Your task to perform on an android device: I want to search for a flight from Knoxville to Hawaii.
Image 0: 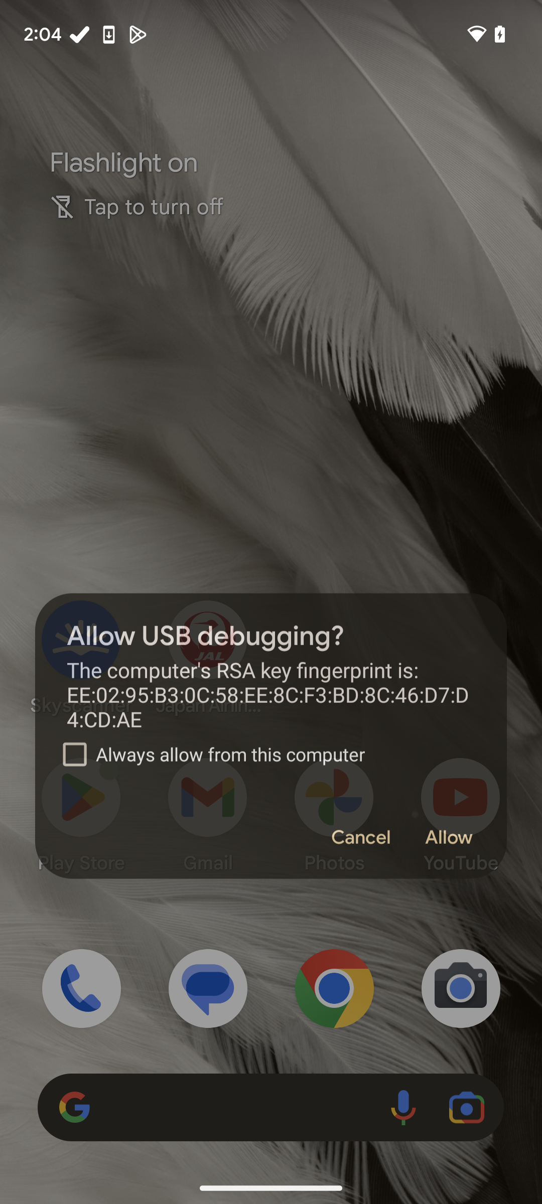
Open Hopper app.
Step 0: open app "Hopper"
Image 1: 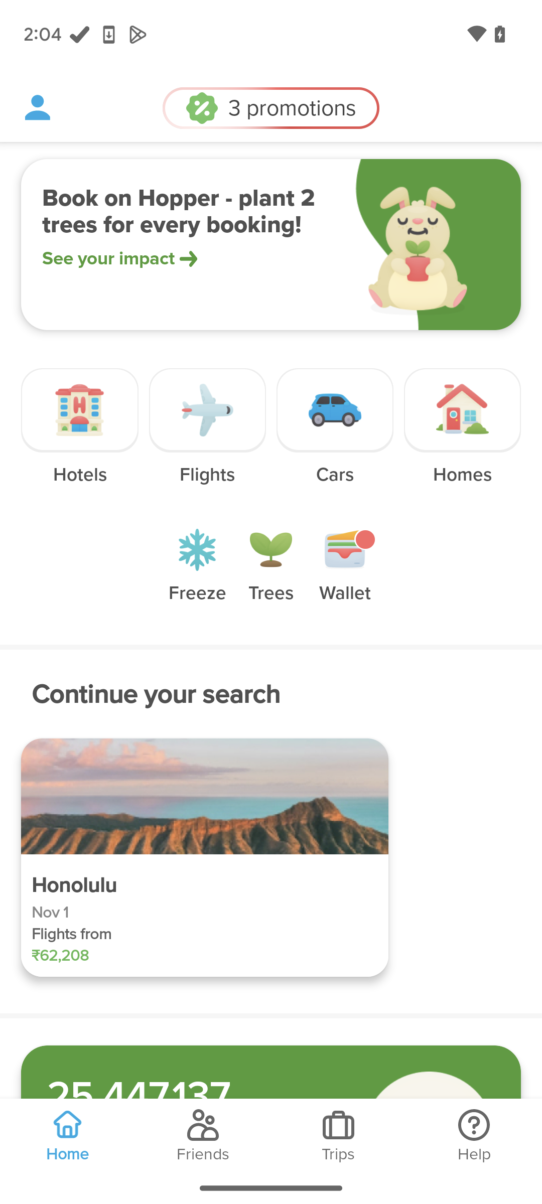
Click on Flights.
Step 1: click (189, 411)
Image 2: 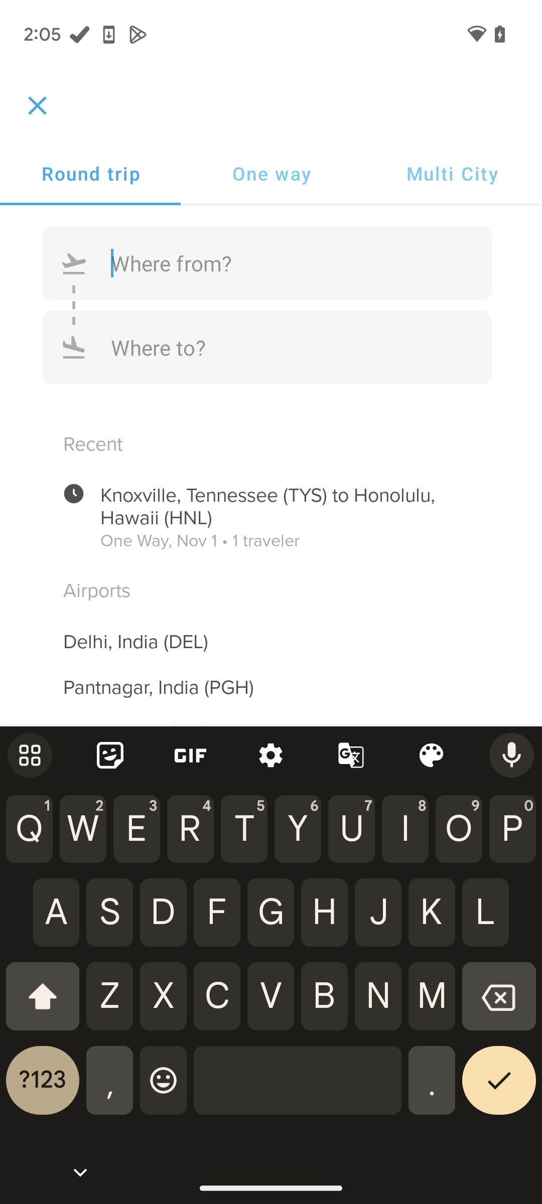
Click on One-way.
Step 2: click (271, 173)
Image 3: 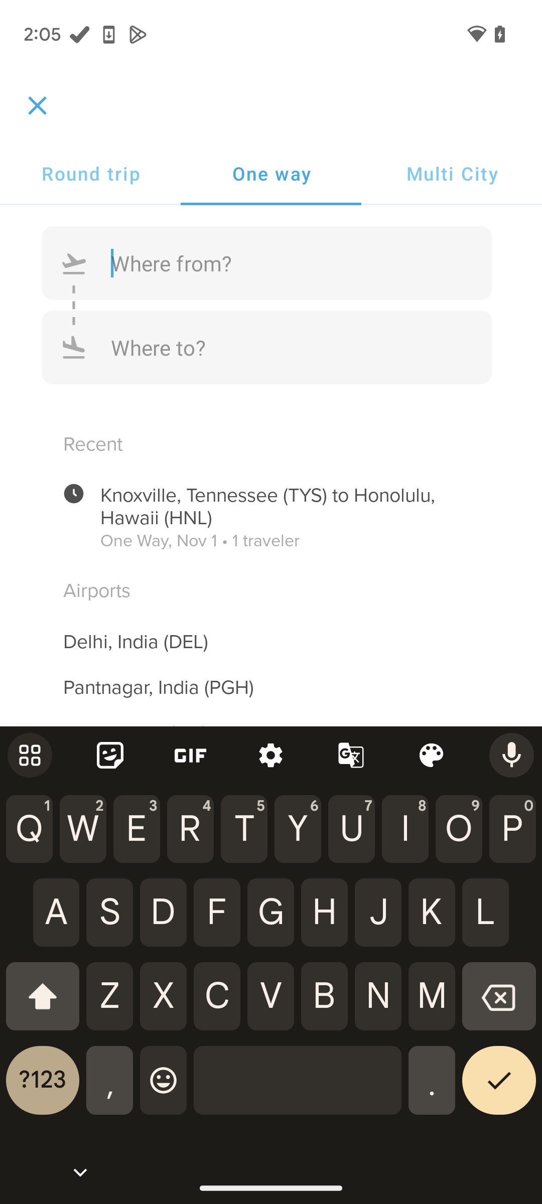
Type Knoxville.
Step 3: type "Knoxville."
Image 4: 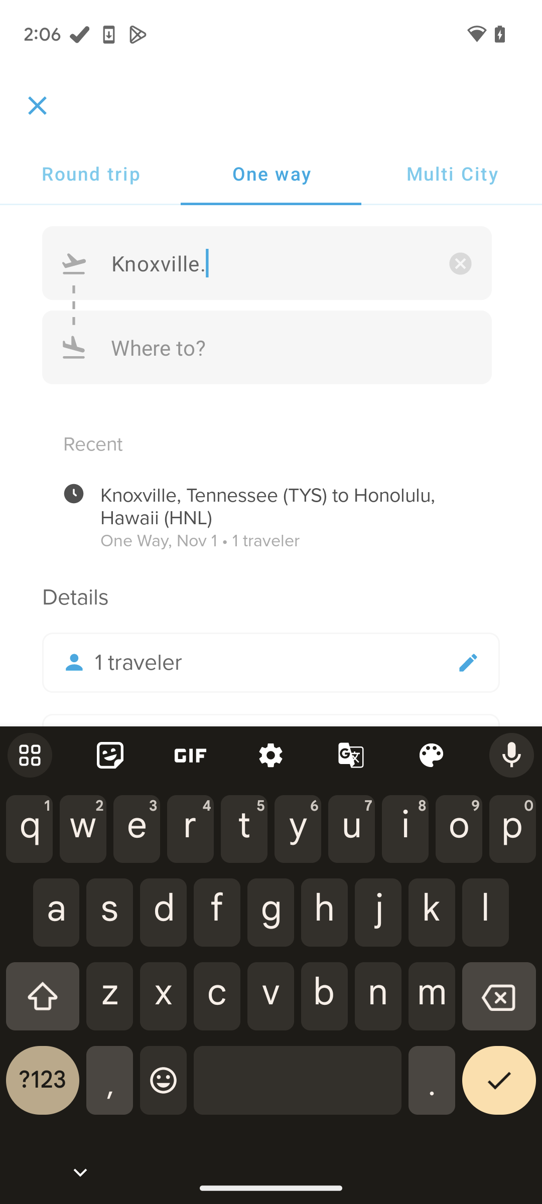
Type Knoxville.
Step 4: type "Knoxville"
Image 5: 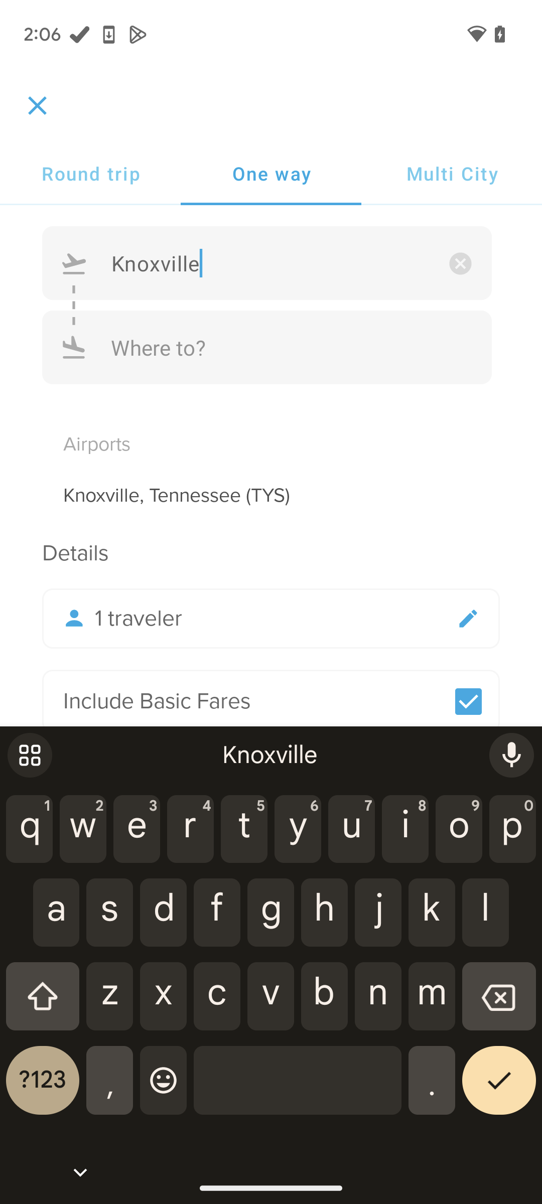
Select Knoxville
Step 5: click (270, 495)
Image 6: 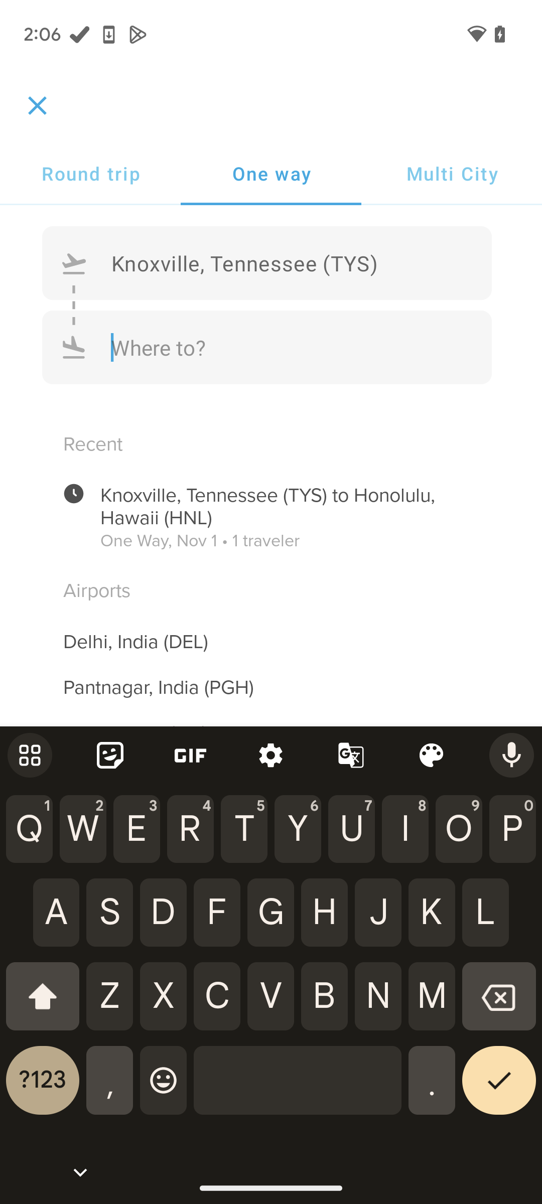
Type Hawaii
Step 6: type "Hawaii"
Image 7: 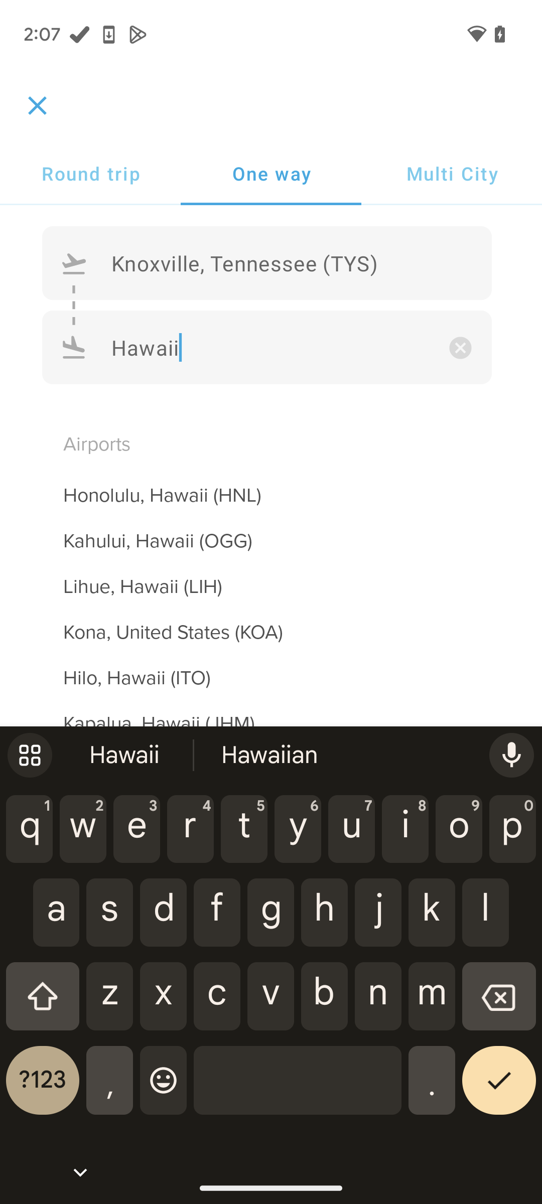
Select honolulu
Step 7: click (270, 487)
Image 8: 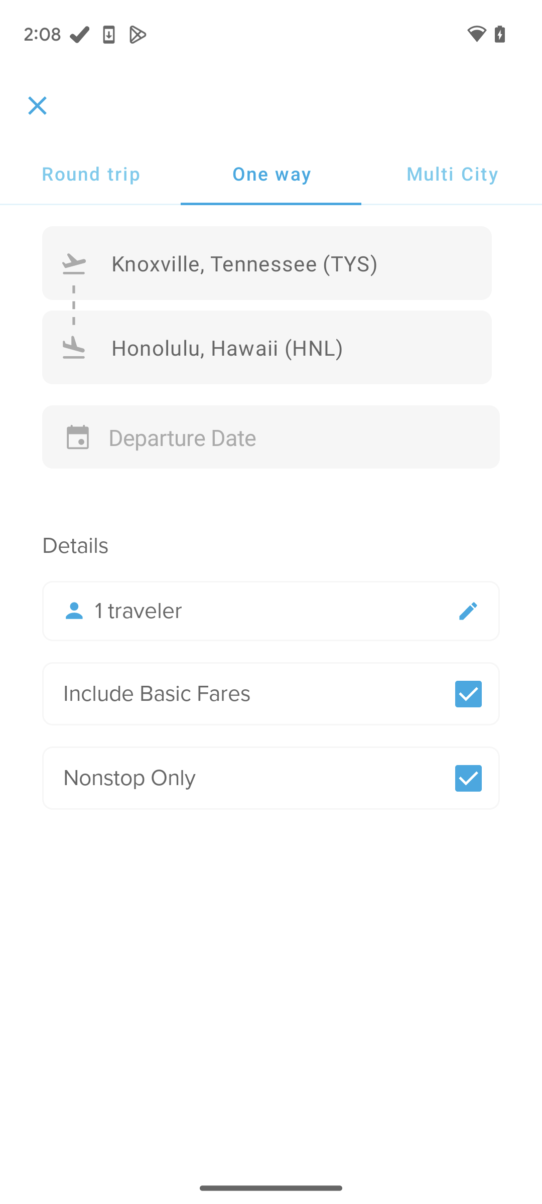
Click on departure date
Step 8: click (246, 465)
Image 9: 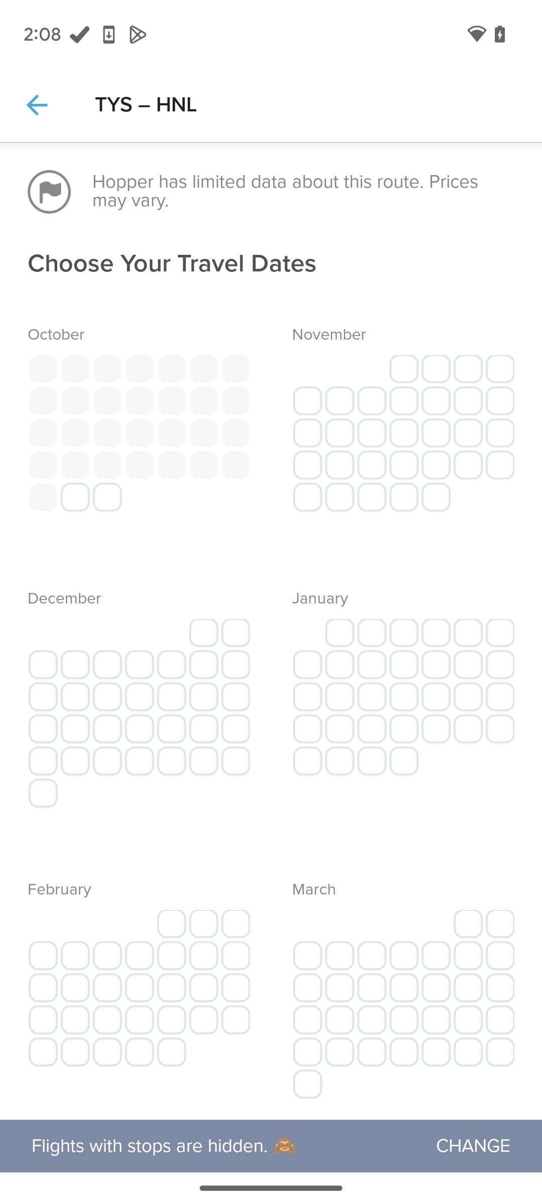
Click on departure date
Step 9: click (453, 357)
Image 10: 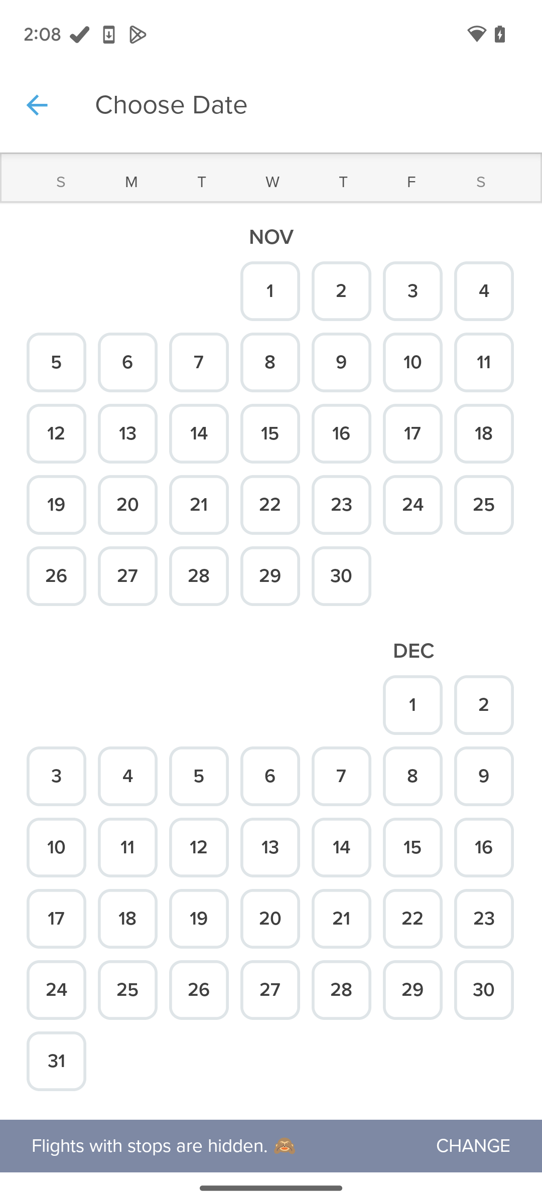
Click on departure date
Step 10: click (271, 409)
Image 11: 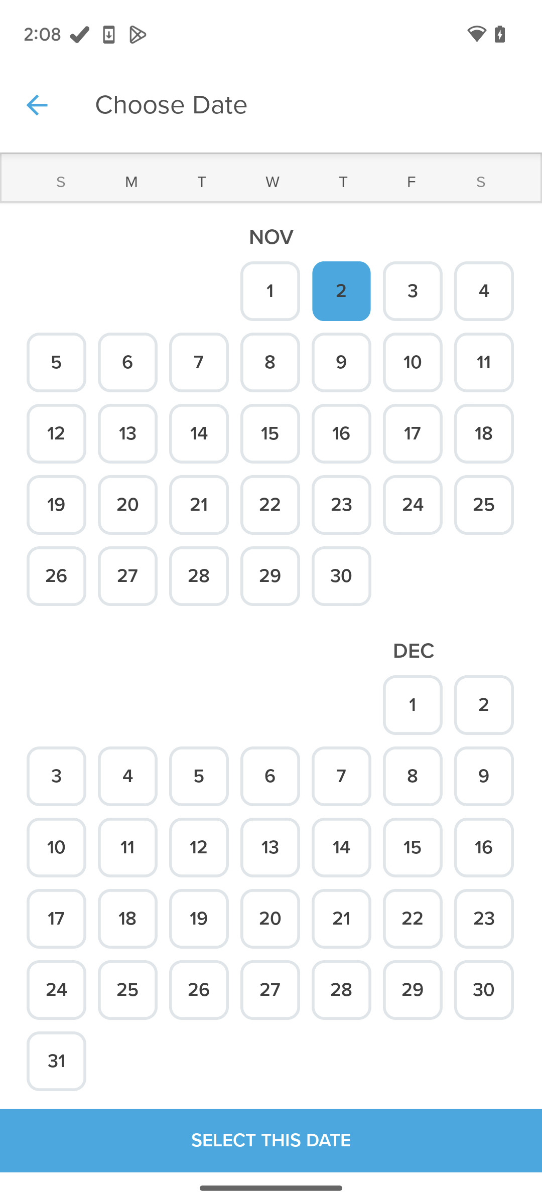
Click on Select this date.
Step 11: click (210, 1142)
Image 12: 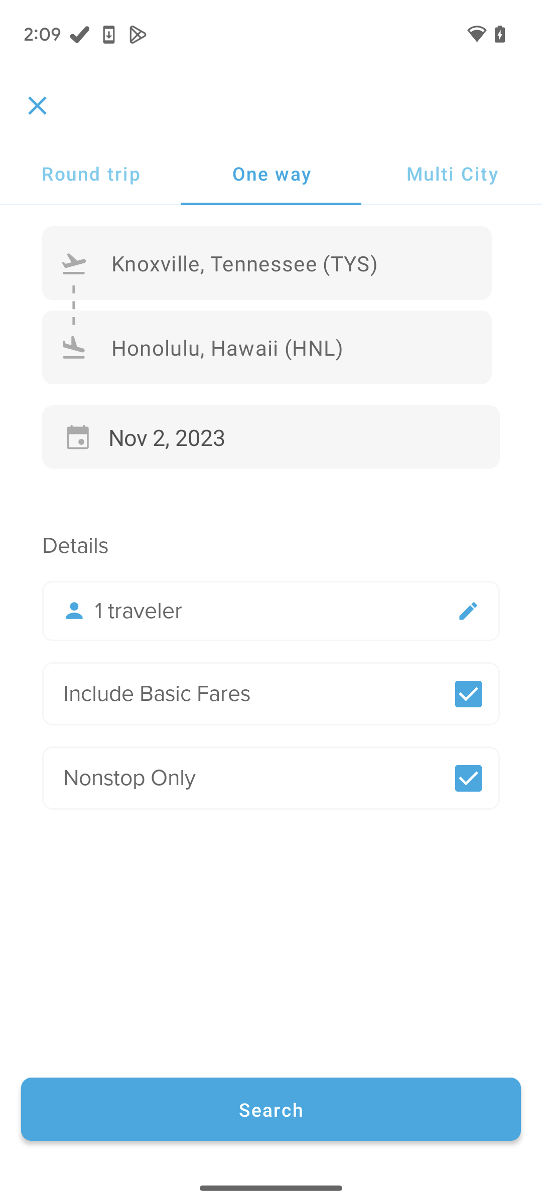
Click on Nonstop only
Step 12: click (463, 781)
Image 13: 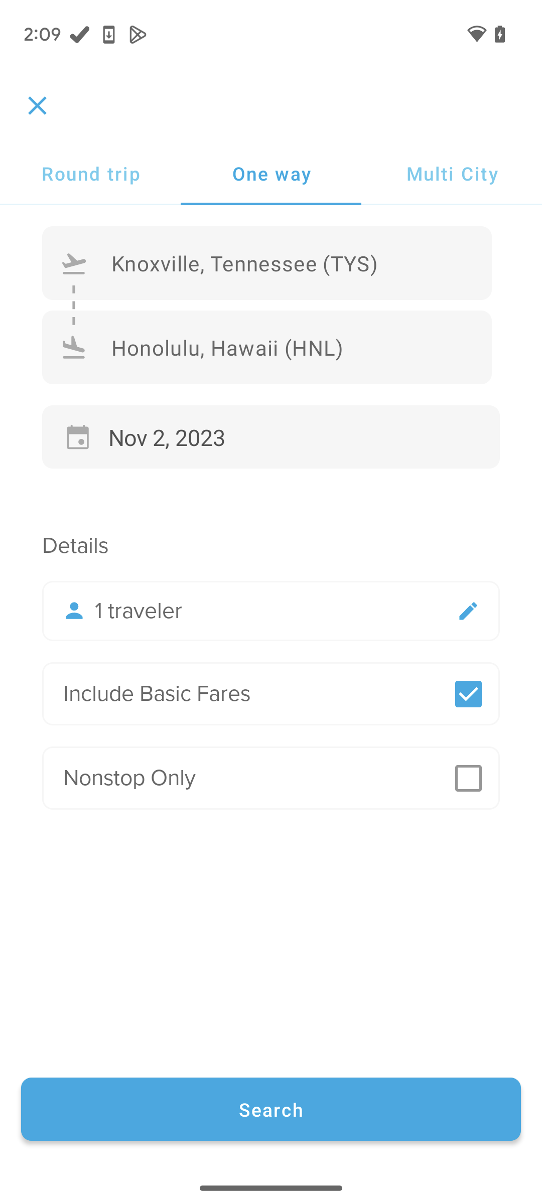
Click on search
Step 13: click (270, 1109)
Image 14: 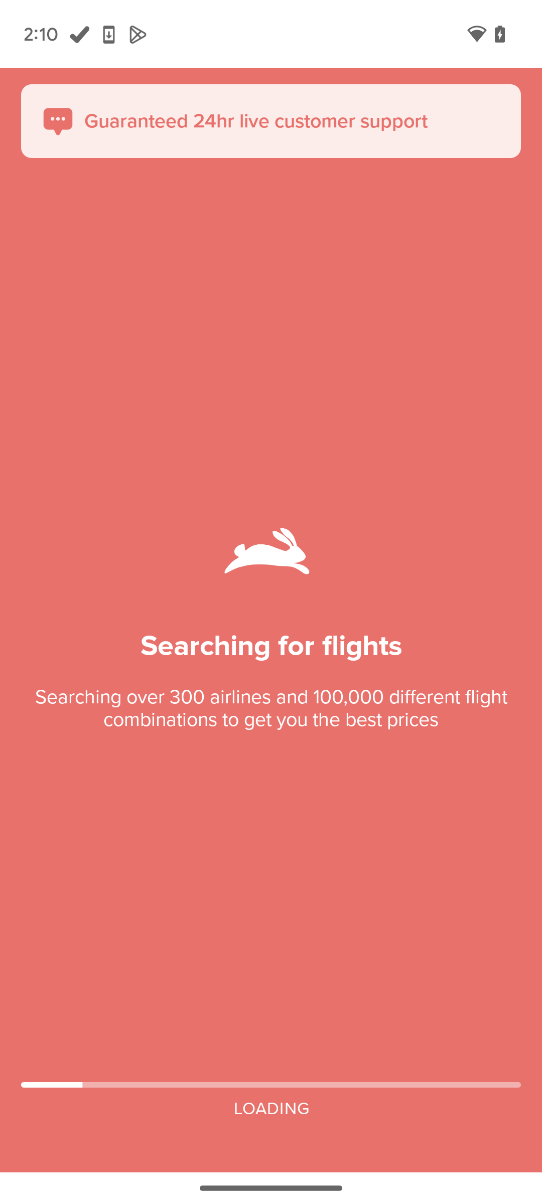
Click on search
Step 14: wait
Image 15: 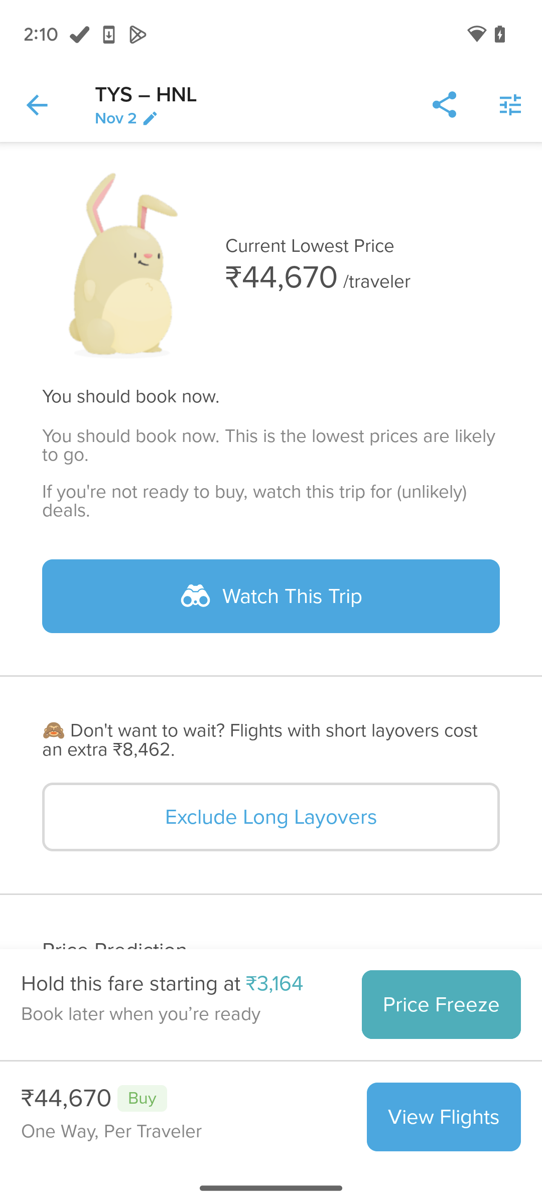
Click on View flights
Step 15: click (444, 1117)
Image 16: 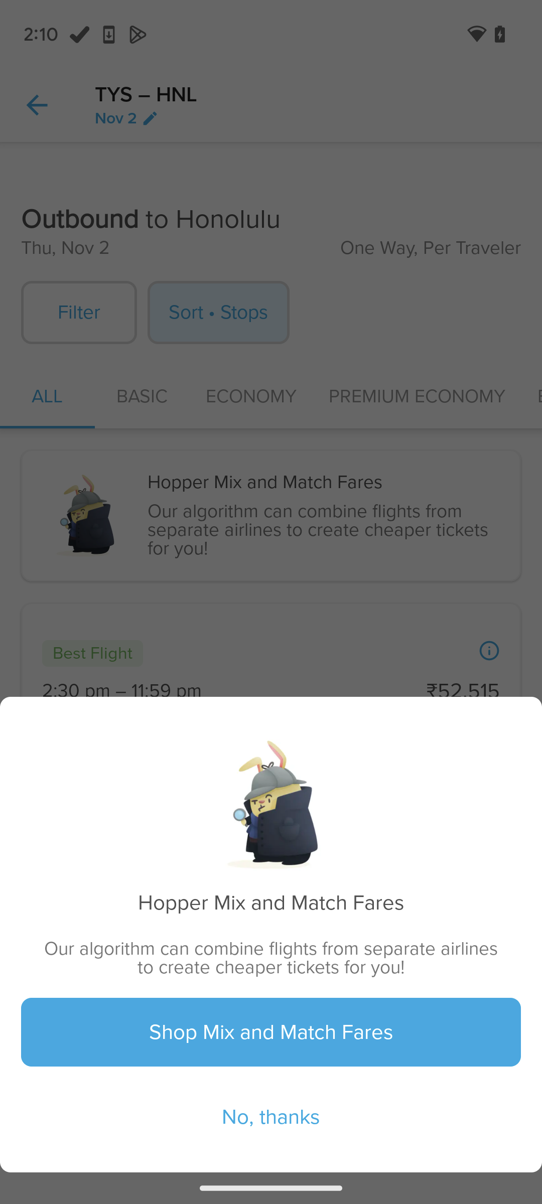
Click on No thanks
Step 16: click (271, 1117)